Your task to perform on an android device: Add  item to the cart
Image 0: 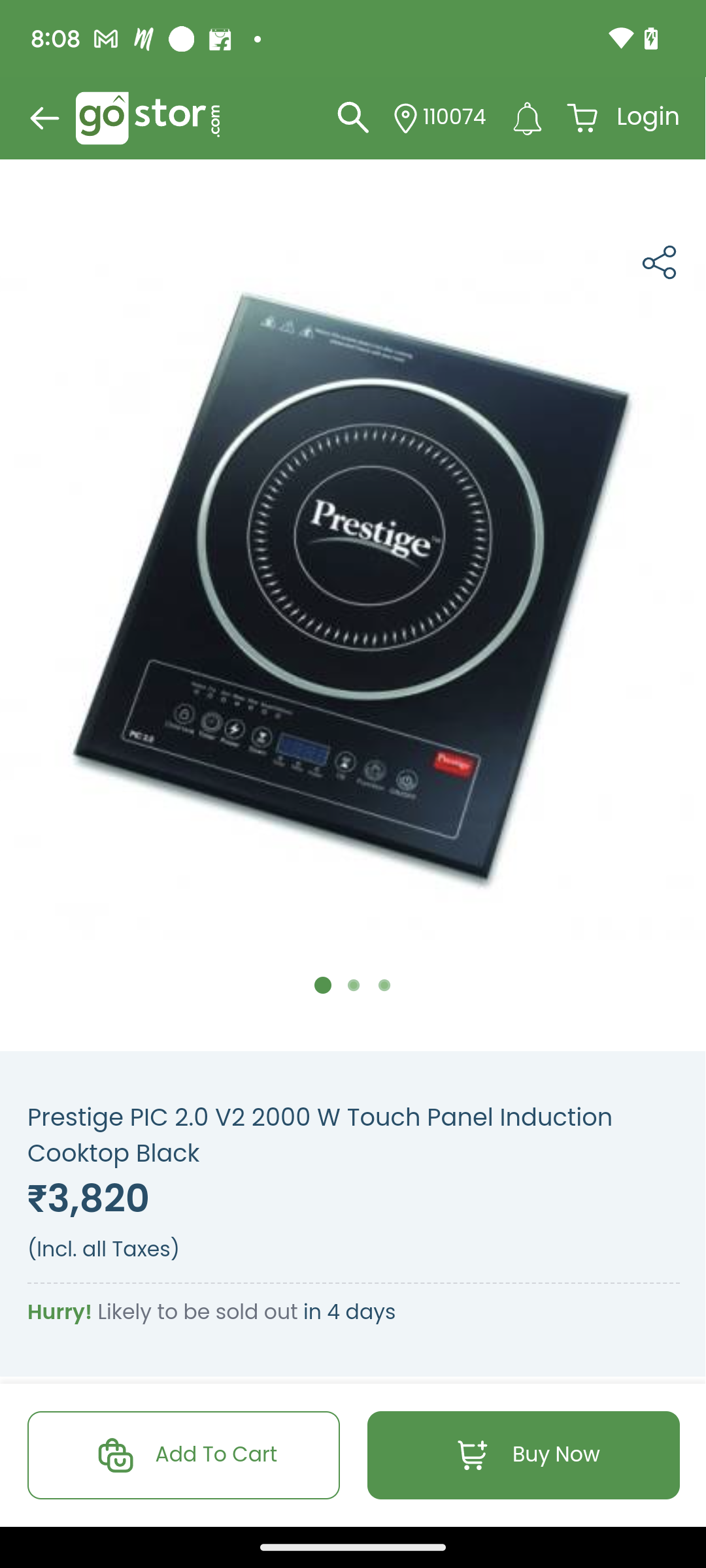
Click on the option Add to Cart on the left side of the bottom.
Step 0: click (186, 1455)